Your task to perform on an android device: Open Youtube app and Launch my Jazz music 4 playlist and play it in order
Image 0: 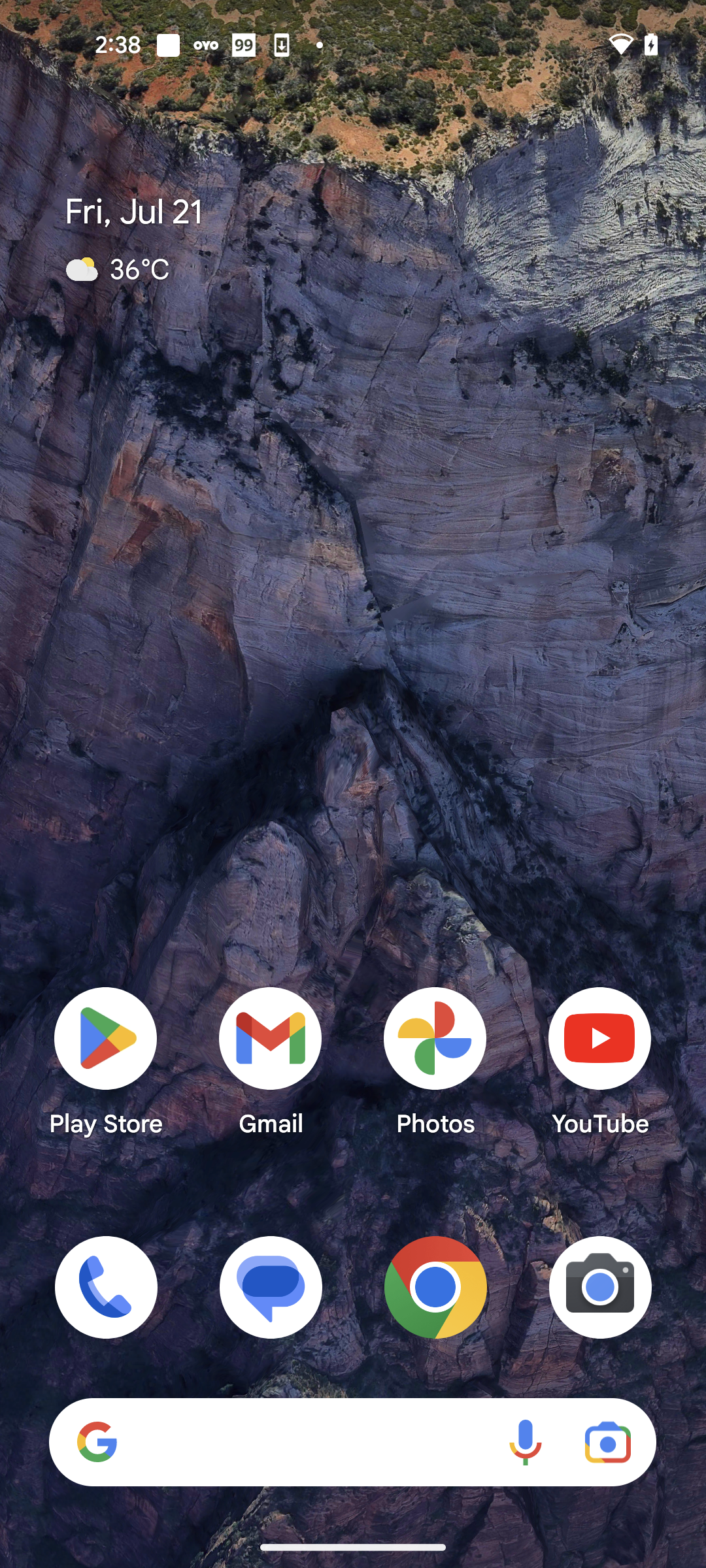
Open Youtube app
Step 0: open app "YouTube"
Image 1: 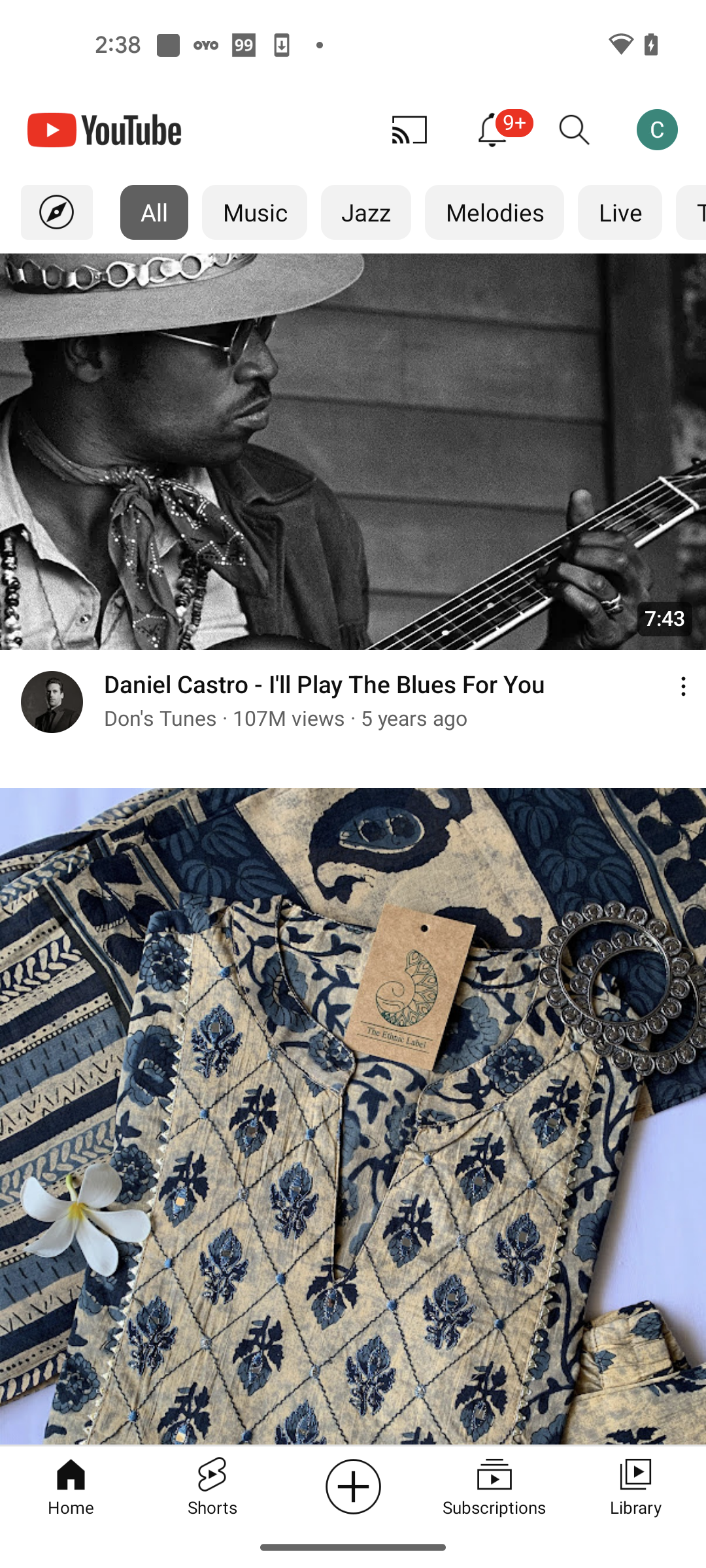
Go to the Library tab
Step 1: click (635, 1485)
Image 3: 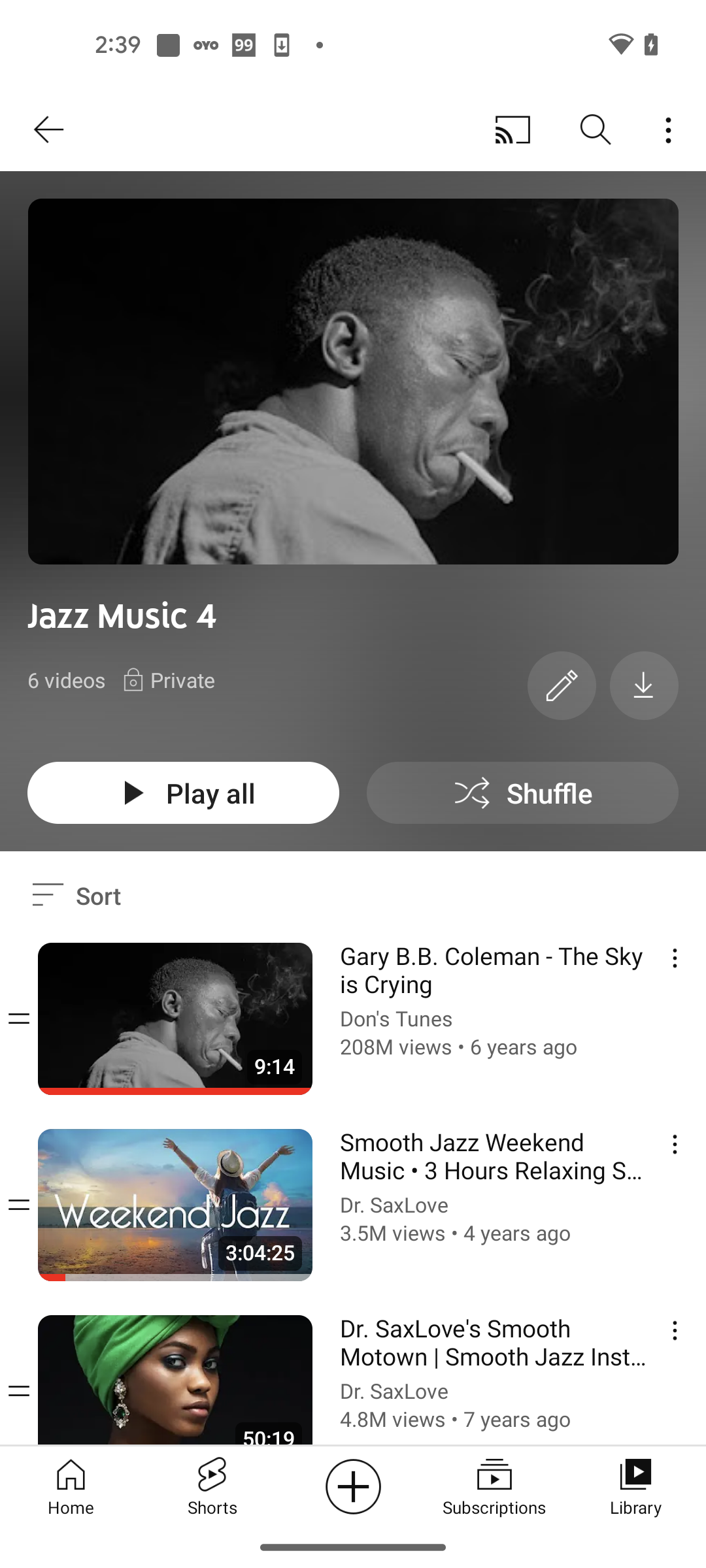
Click on the Play all button
Step 3: click (183, 792)